Your task to perform on an android device: I have 500 dollars that my friend Carlos gave me, and he wants me to convert them for BLR, but I'm not sure how much that will be. Utilizing the All Currency Converter app, convert $200 USD to BLR.
Image 0: 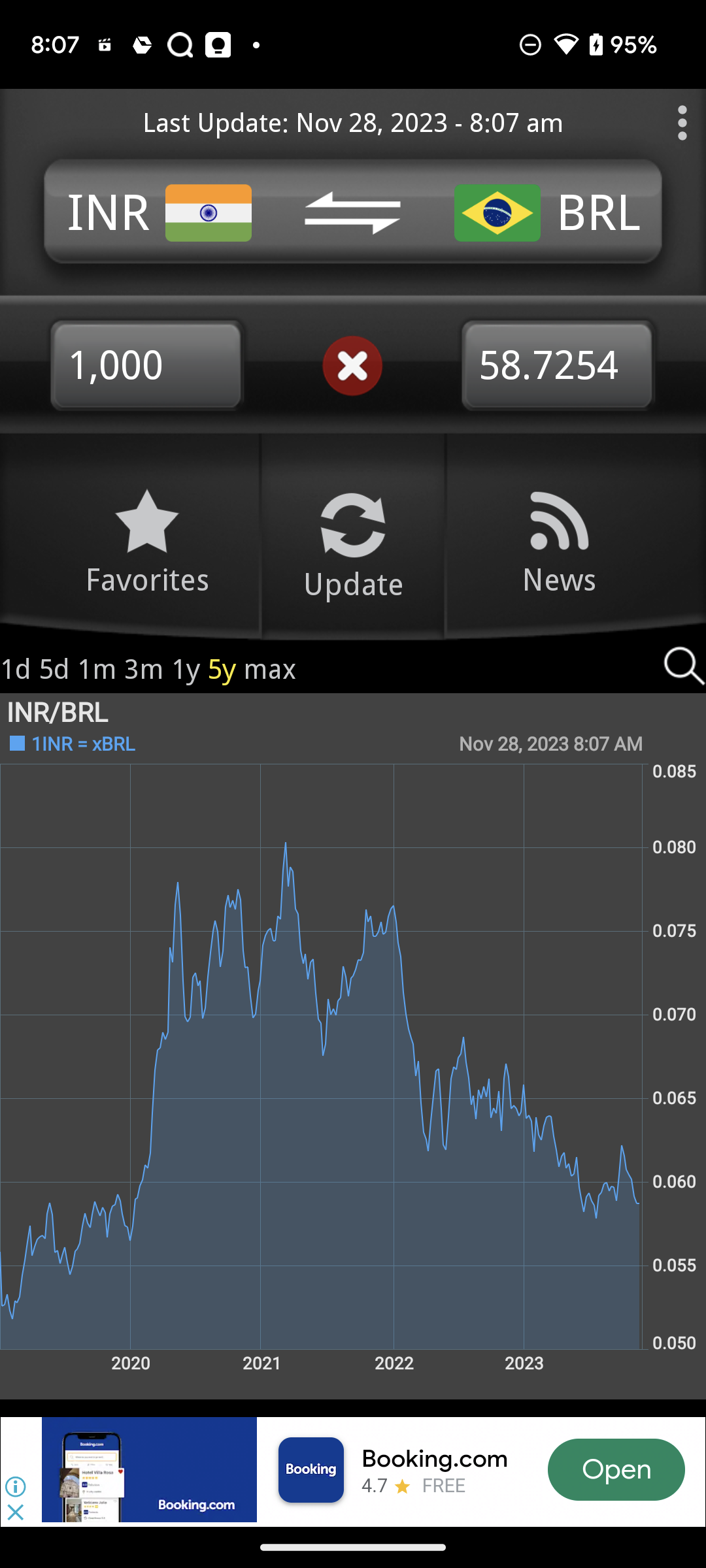
Open All Currency Converter App
Step 0: open app "All Currency Converter"
Image 1: 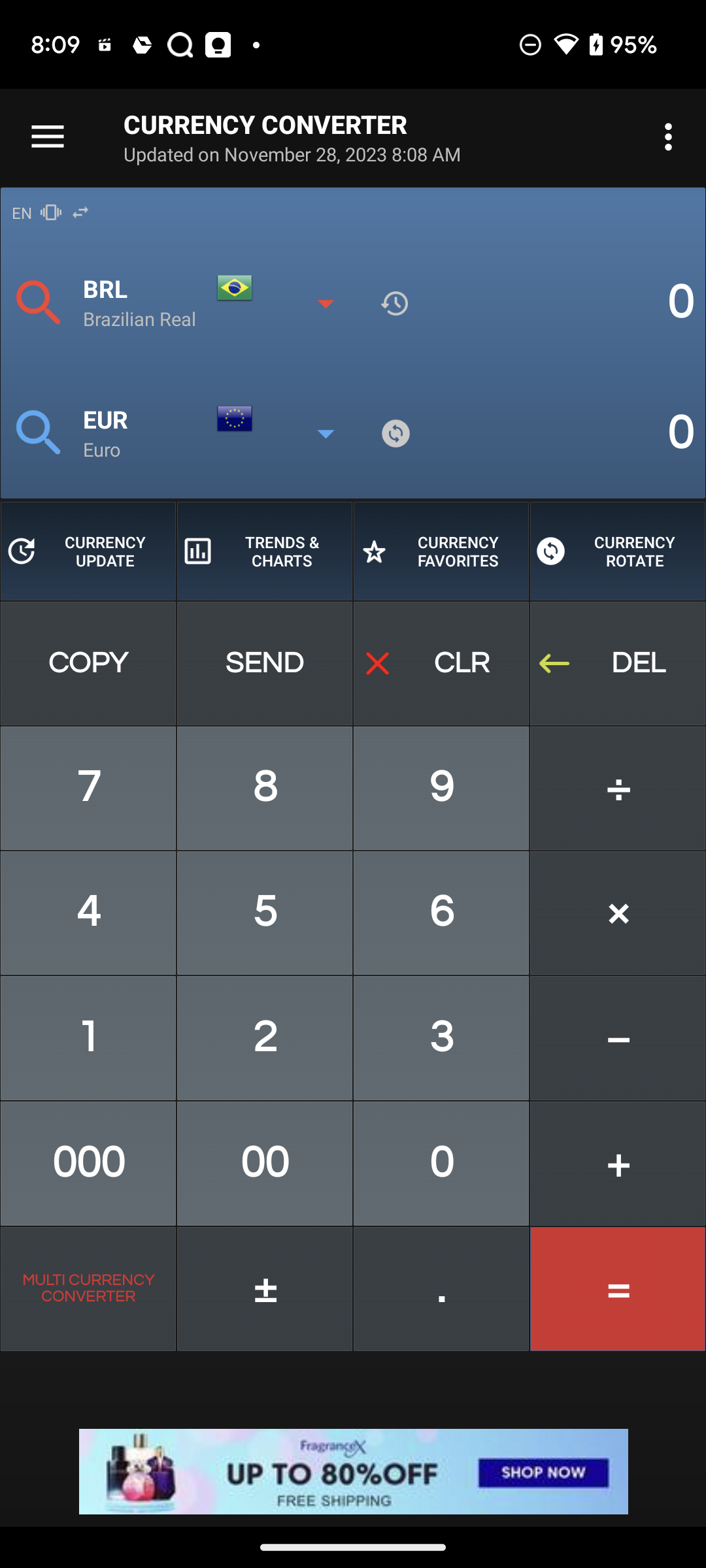
Click on the search icon which is right of BRL
Step 1: click (31, 307)
Image 2: 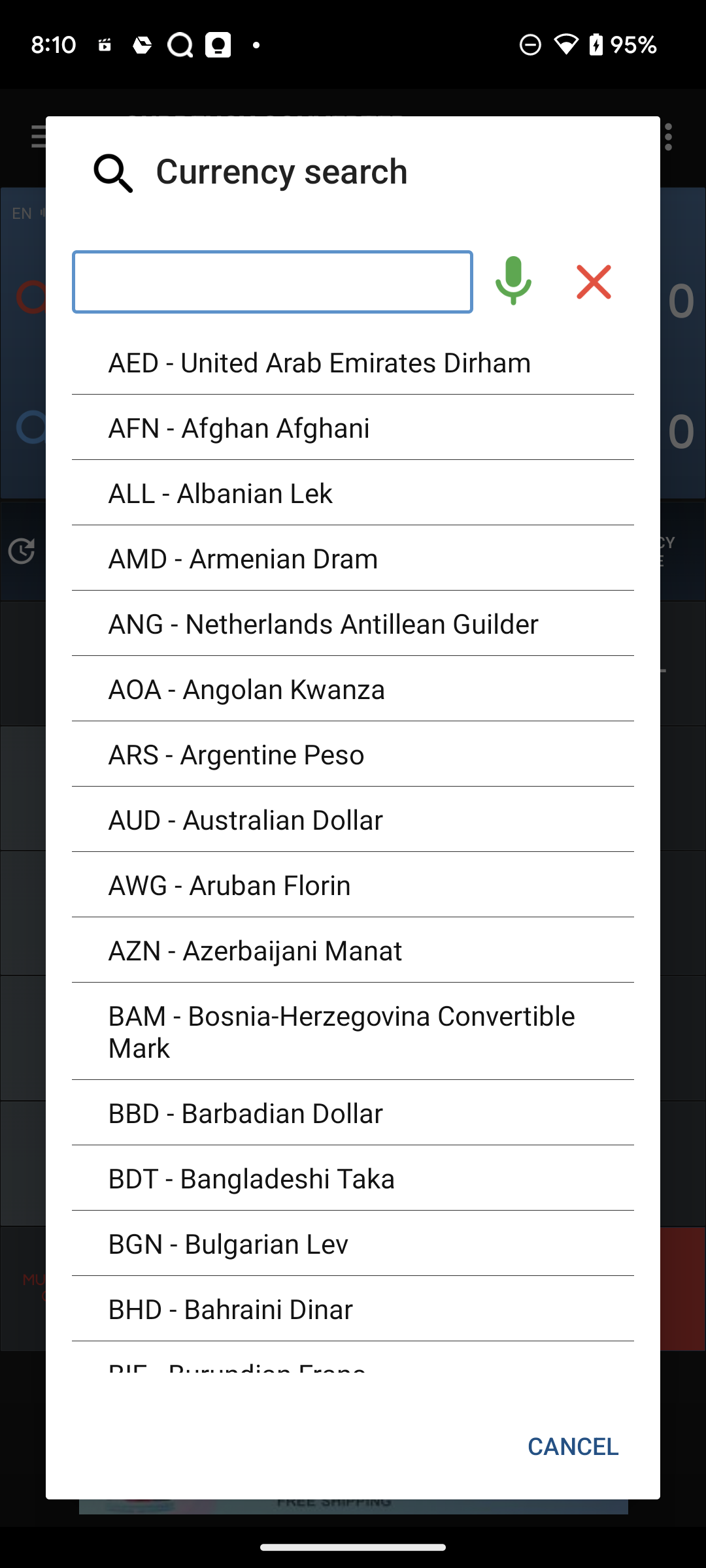
Click on the search box at the top of the screen
Step 2: click (273, 282)
Image 3: 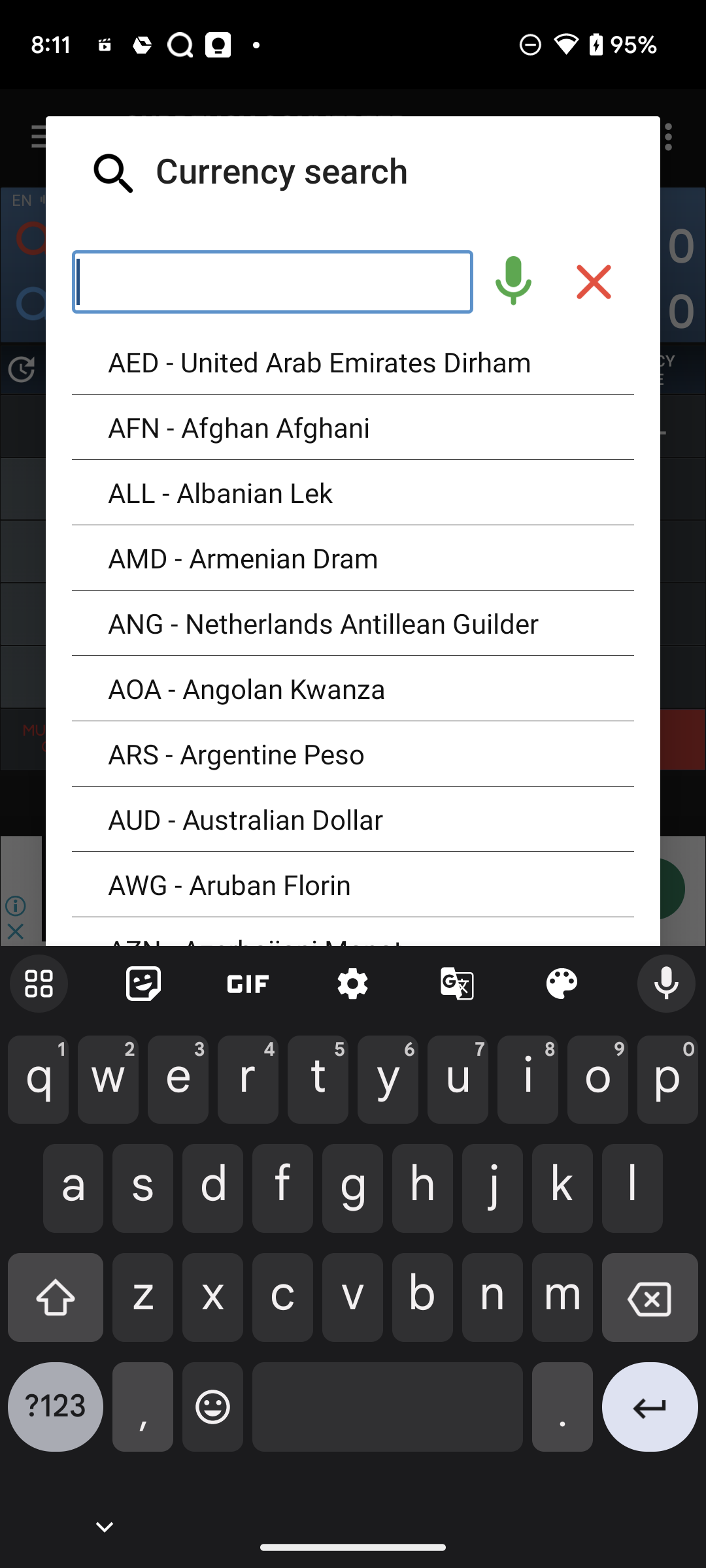
Search for USD
Step 3: type "USD"
Image 4: 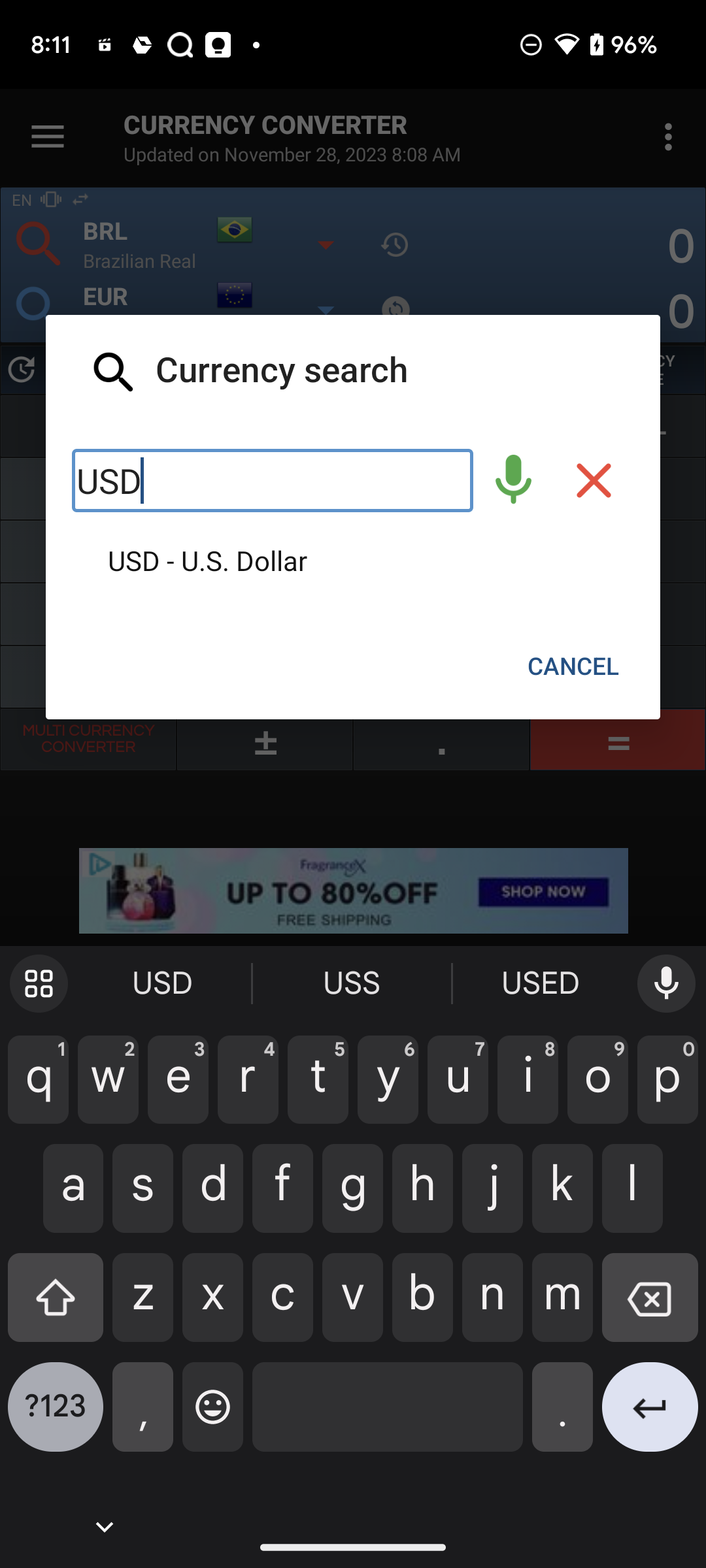
Click on USD - U.S. Dollar
Step 4: click (207, 560)
Image 5: 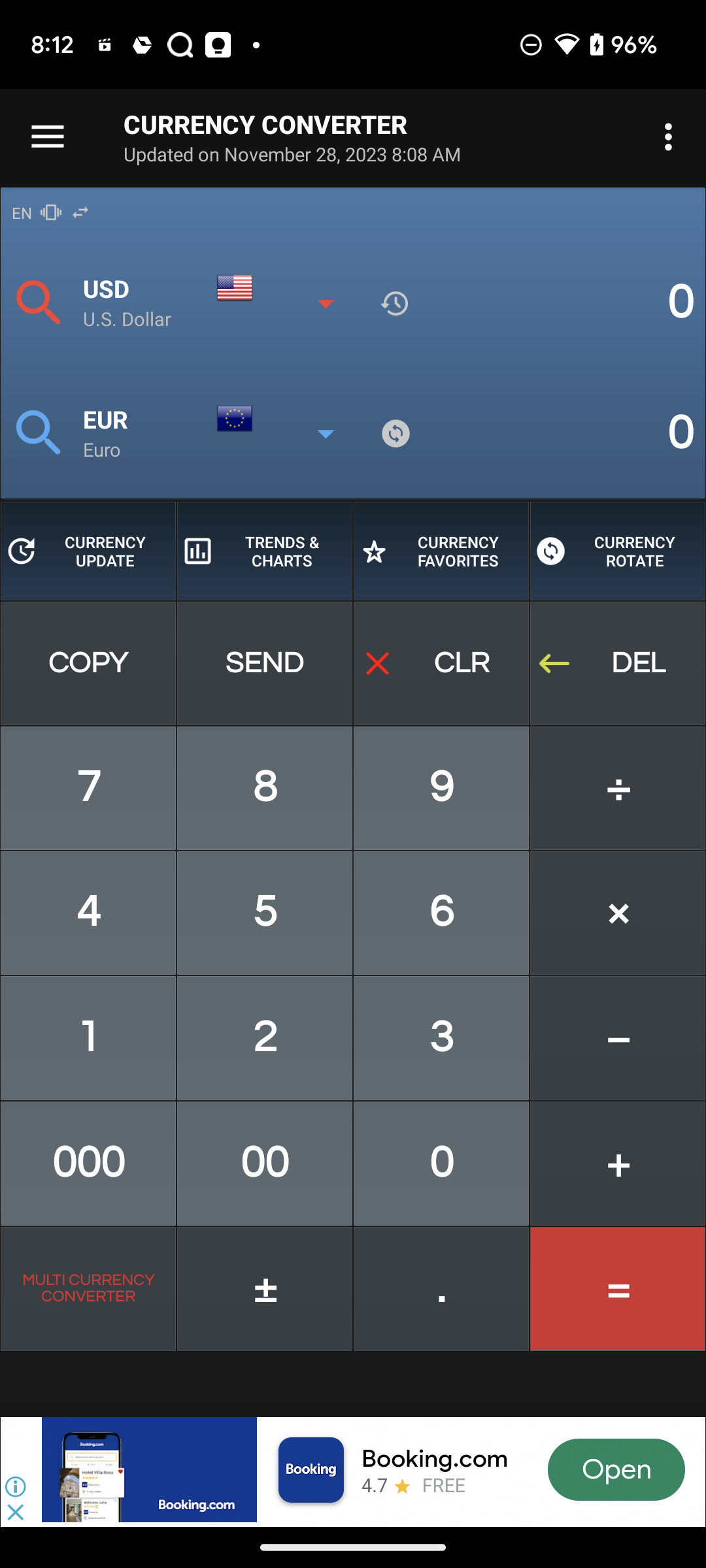
Click on the search icon which is left of EUR
Step 5: click (34, 427)
Image 6: 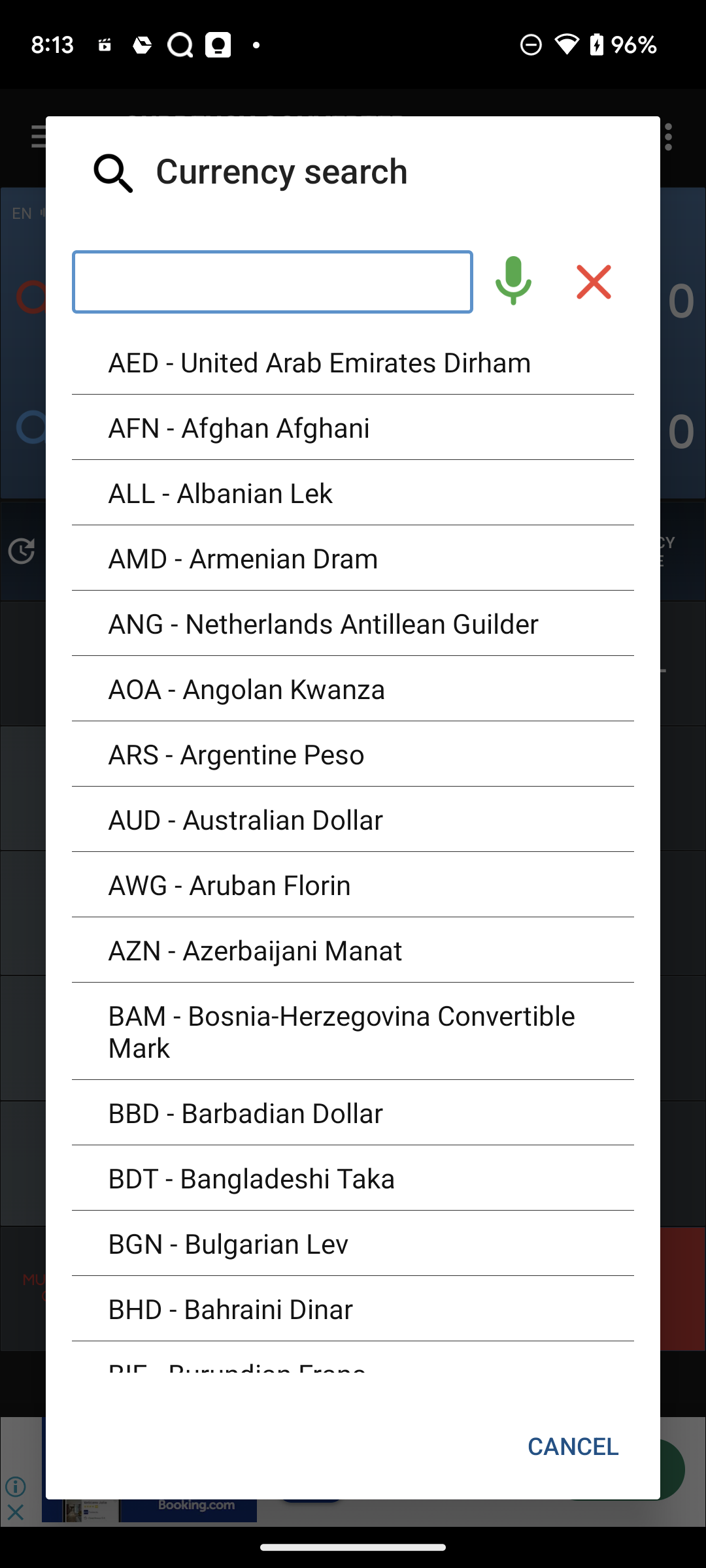
Search for BRL
Step 6: type "BRL"
Image 7: 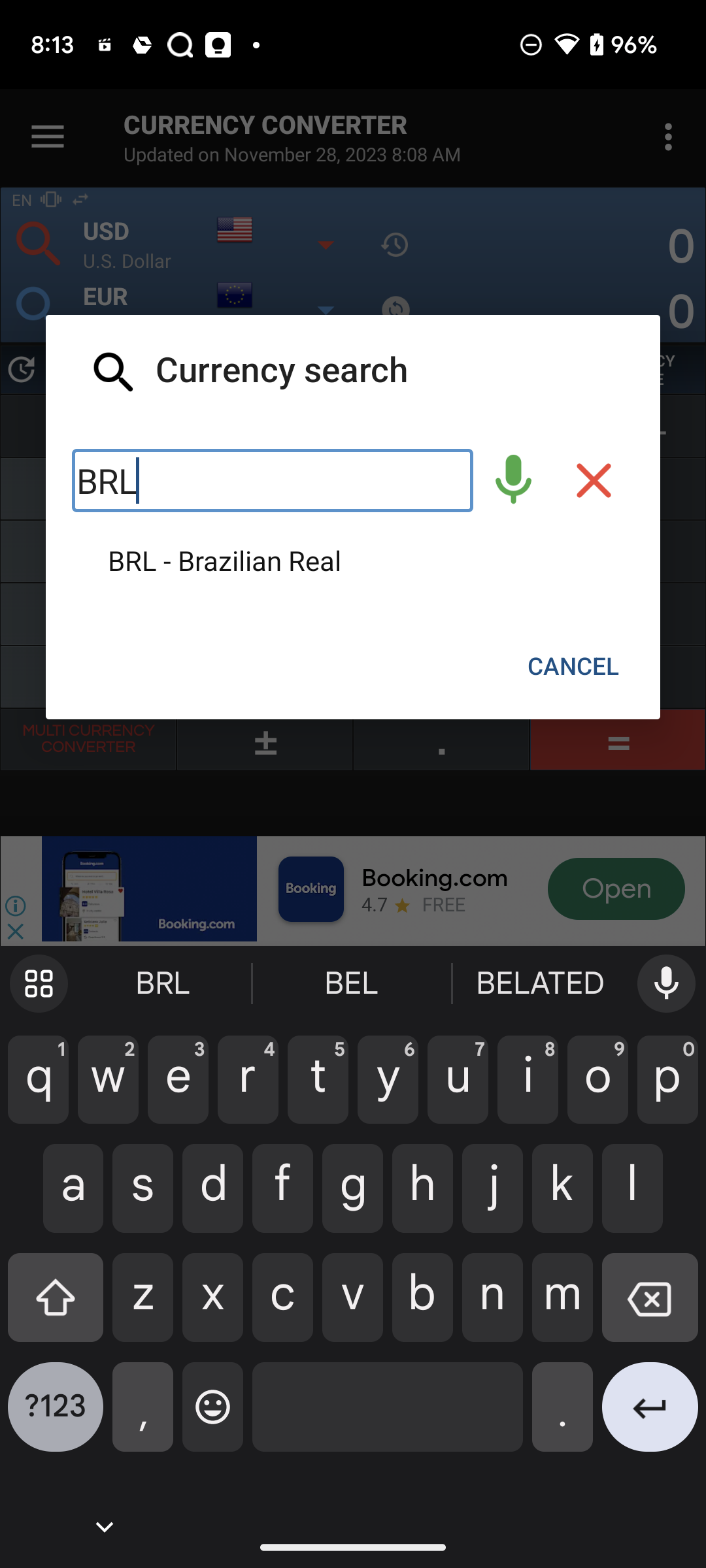
Click on BRL - Brazilian Real
Step 7: click (224, 560)
Image 8: 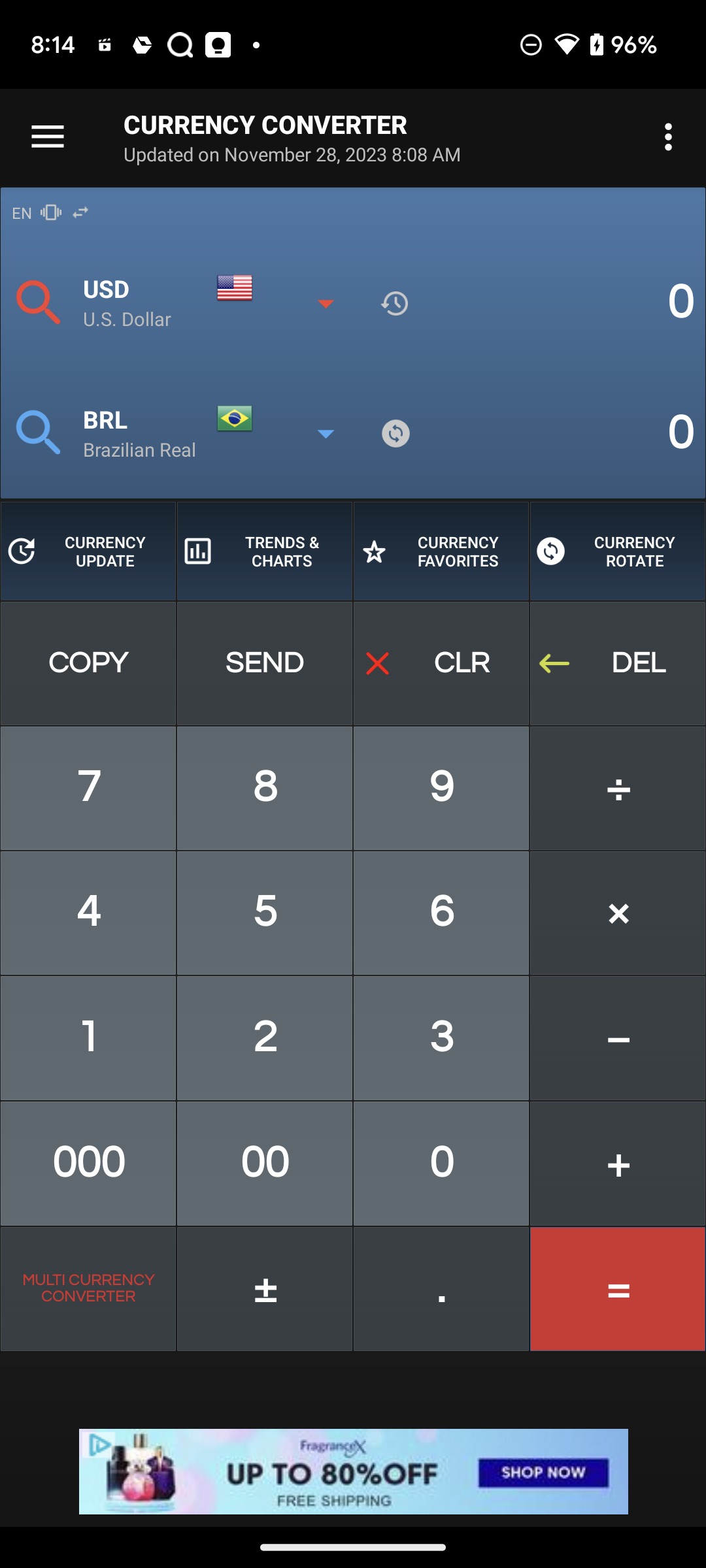
Add 200 USD for conversion
Step 8: click (277, 1032)
Image 9: 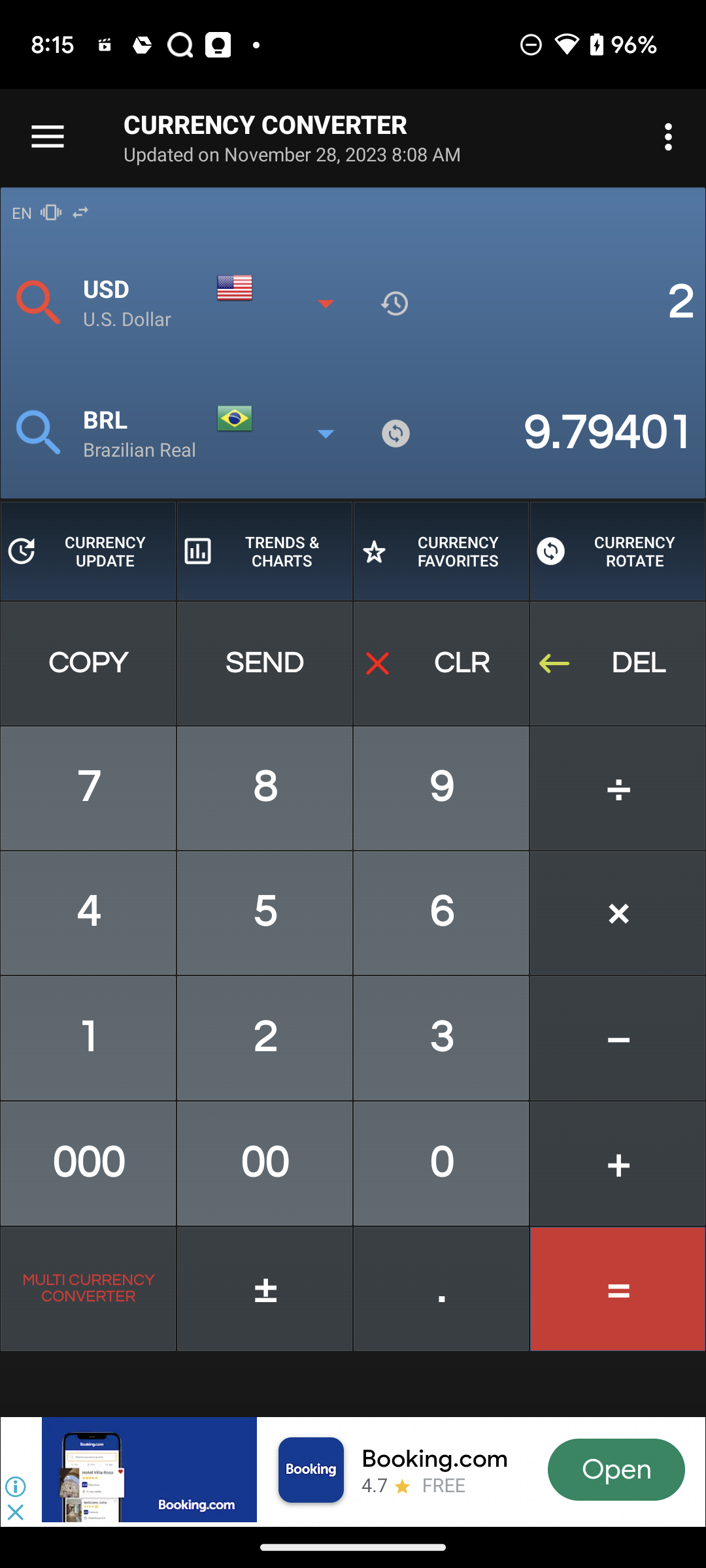
Add 200 USD for conversion
Step 9: click (265, 1164)